Your task to perform on an android device: Open the Outlook App, Go to the Search Icon and search for the Fun Session. 
Image 0: 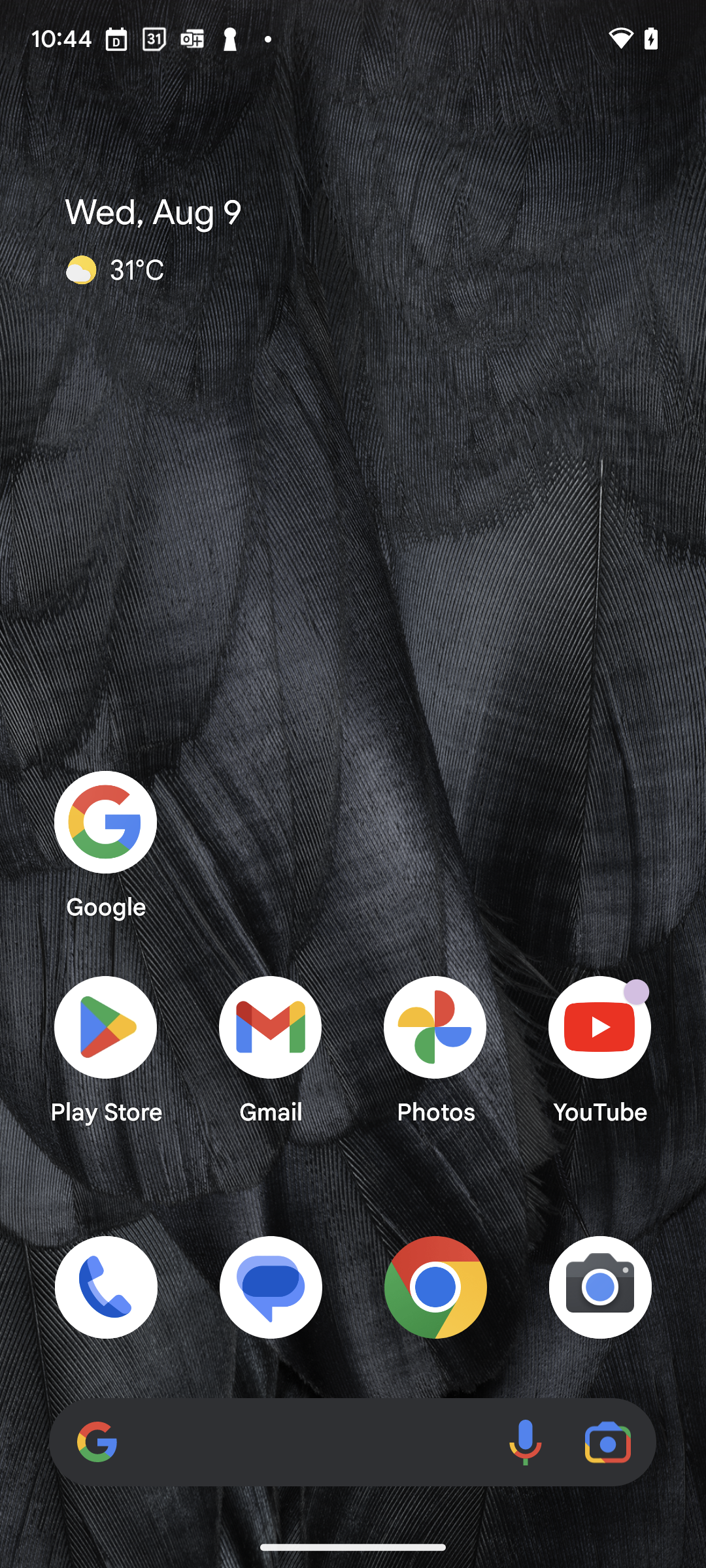
Open the Outlook App
Step 0: open app "Outlook"
Image 1: 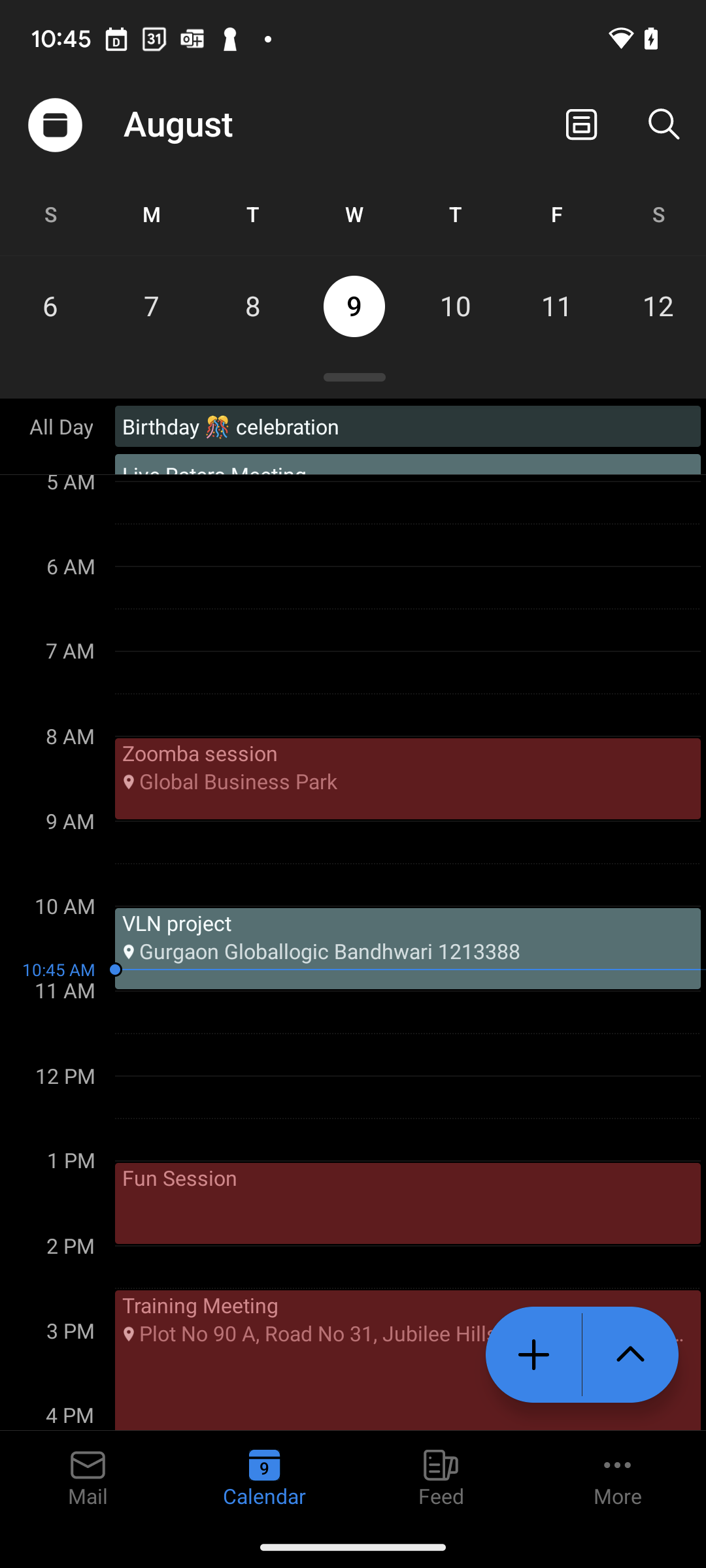
Click on the Search Icon in the Top Right corner of the screen 
Step 1: click (664, 125)
Image 2: 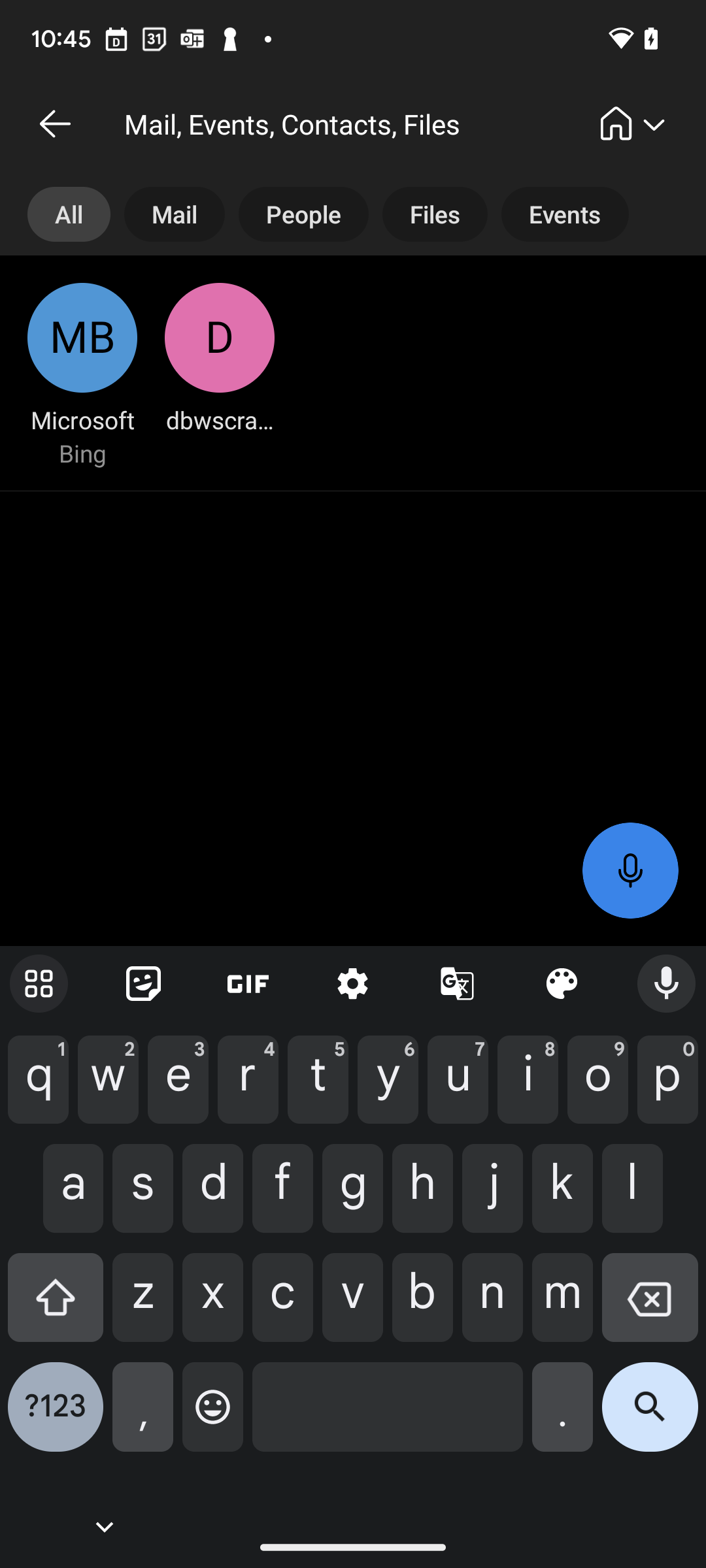
Search for the Fun Session in the Search bar  
Step 2: type "Fun session "
Image 3: 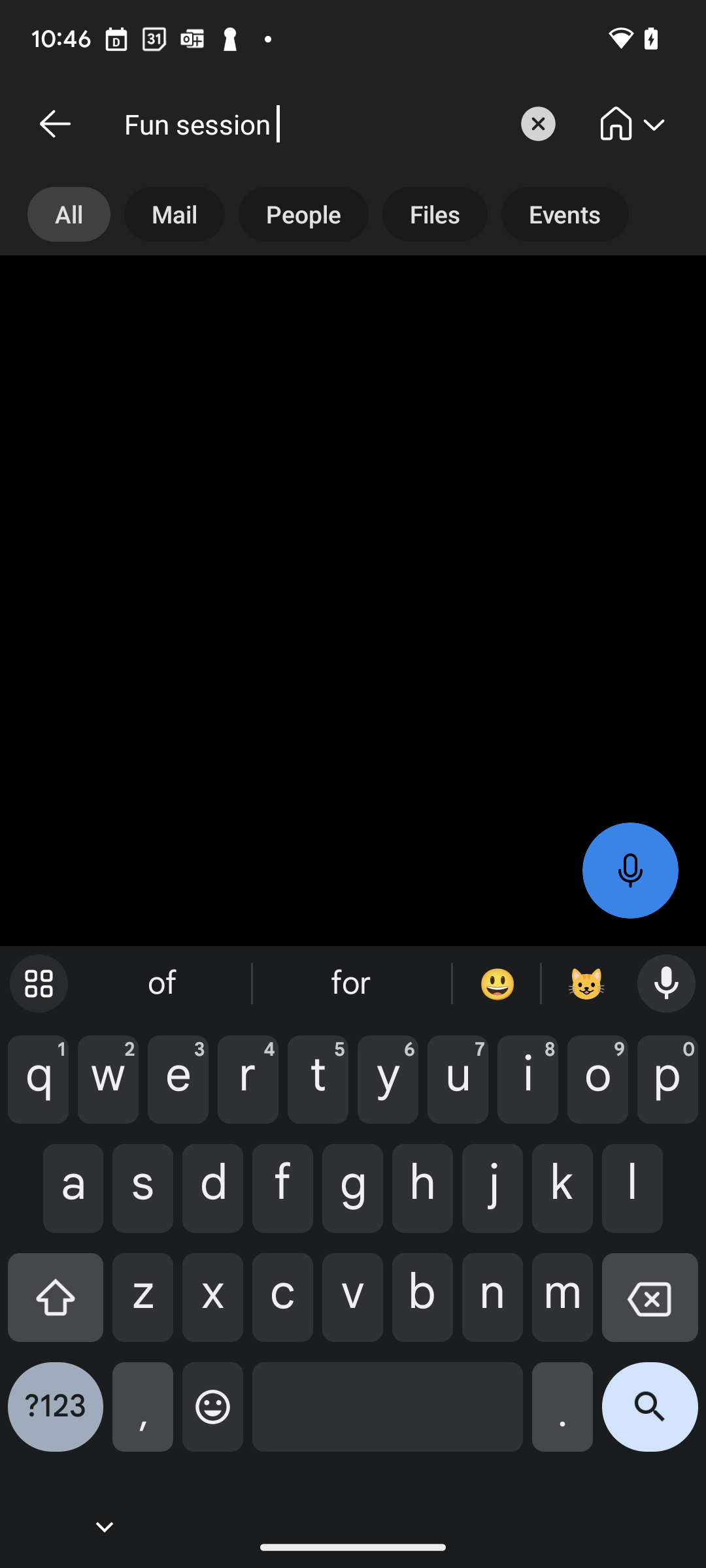
Search for the Fun Session in the Search bar  
Step 3: type "Fun Session "
Image 4: 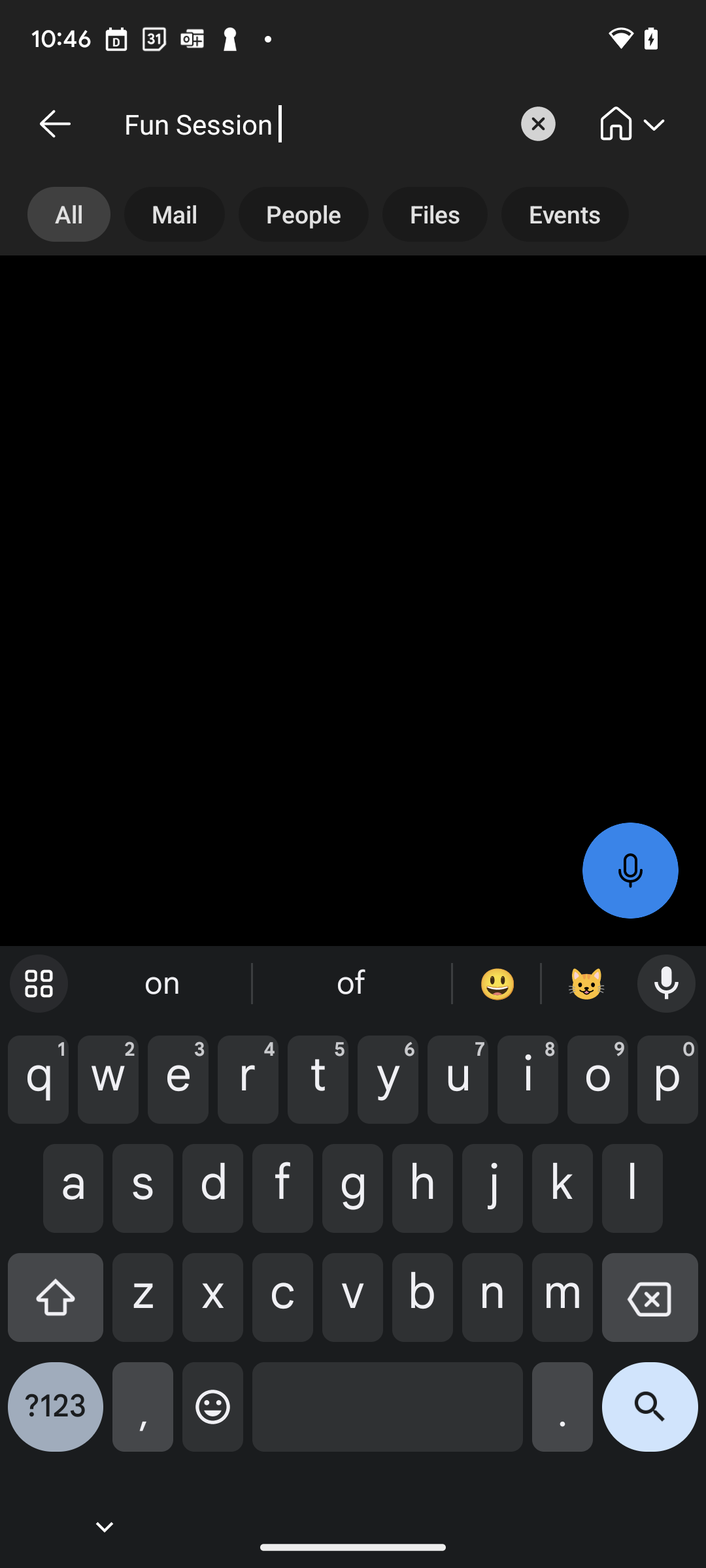
Click on the search Button in the Keyboard 
Step 4: click (650, 1417)